Your task to perform on an android device: My friend Cole is inspired by the results I've achieved and wants to join me in in my workout plan, sharing him my progress report at coledbwpersonatest@gmail.com. 
Image 0: 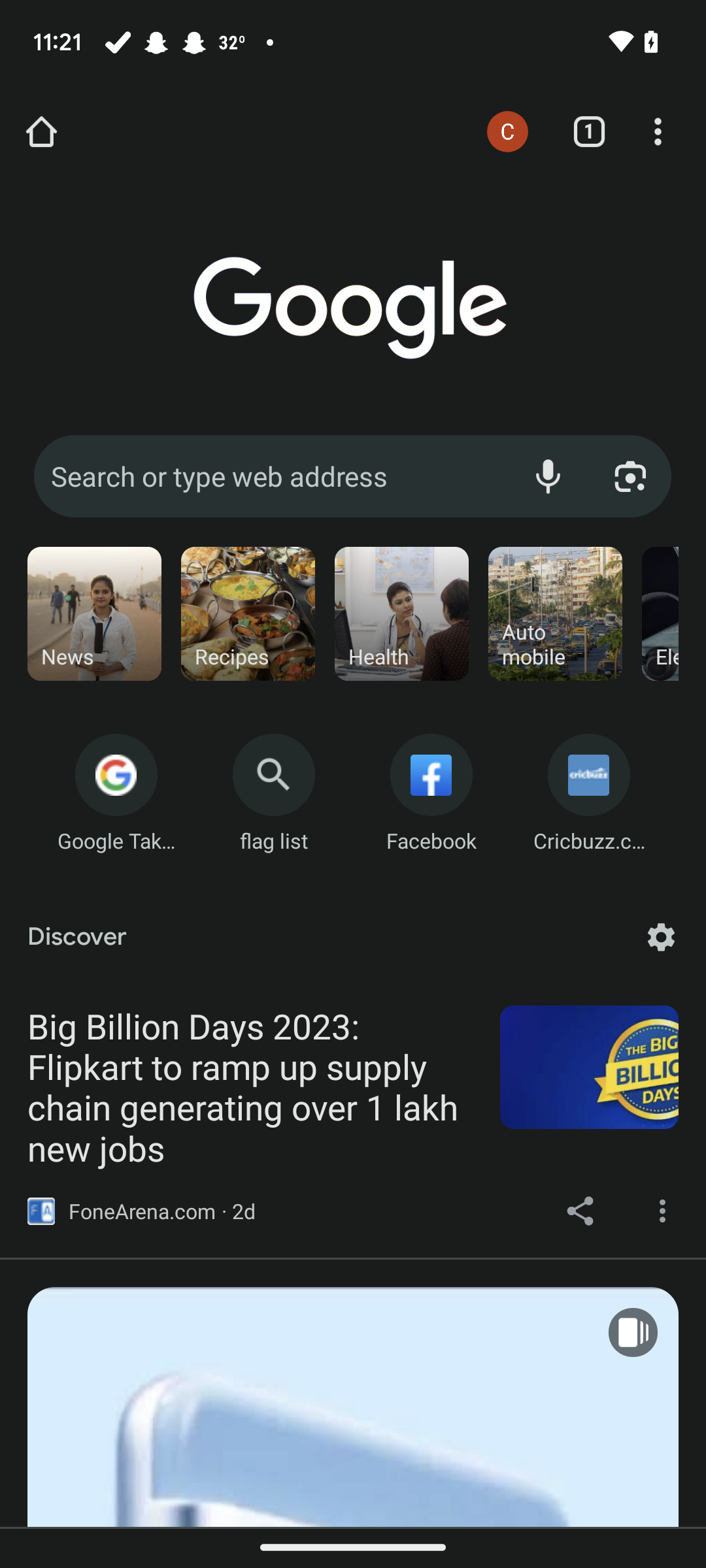
Open the home workout app
Step 0: open app "Home Workout"
Image 1: 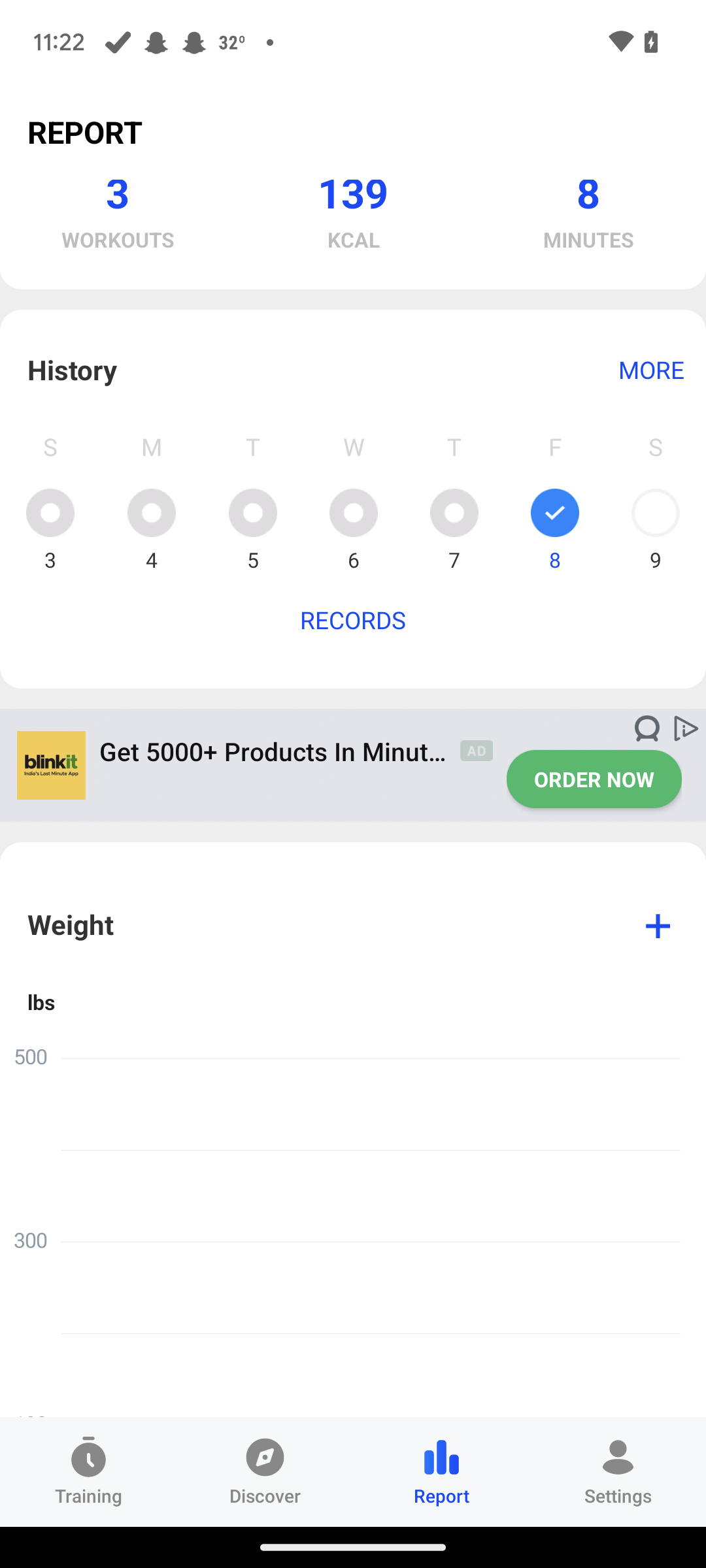
Click on the setting tab at the bottom of the screen
Step 1: click (618, 1472)
Image 2: 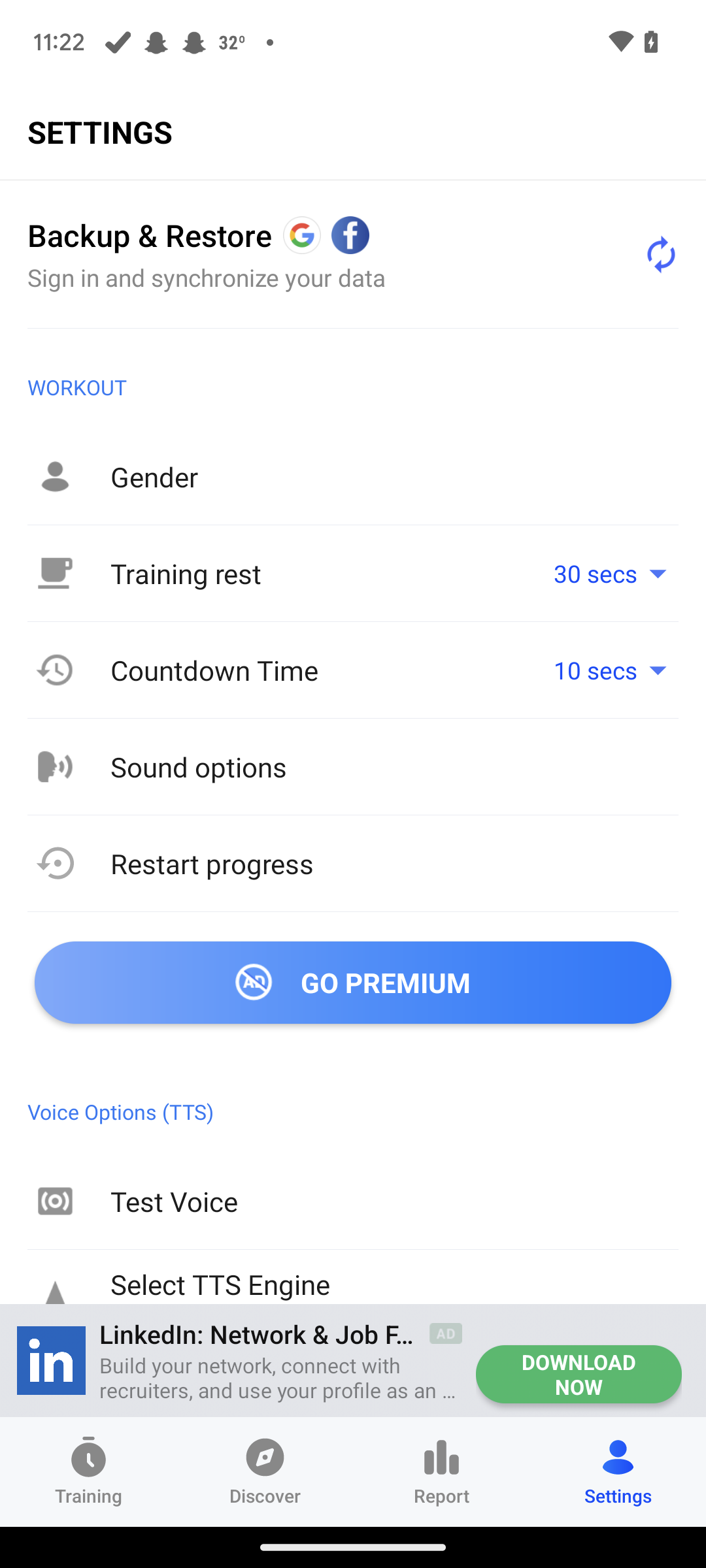
Swipe up the screen to view share button
Step 2: scroll down
Image 3: 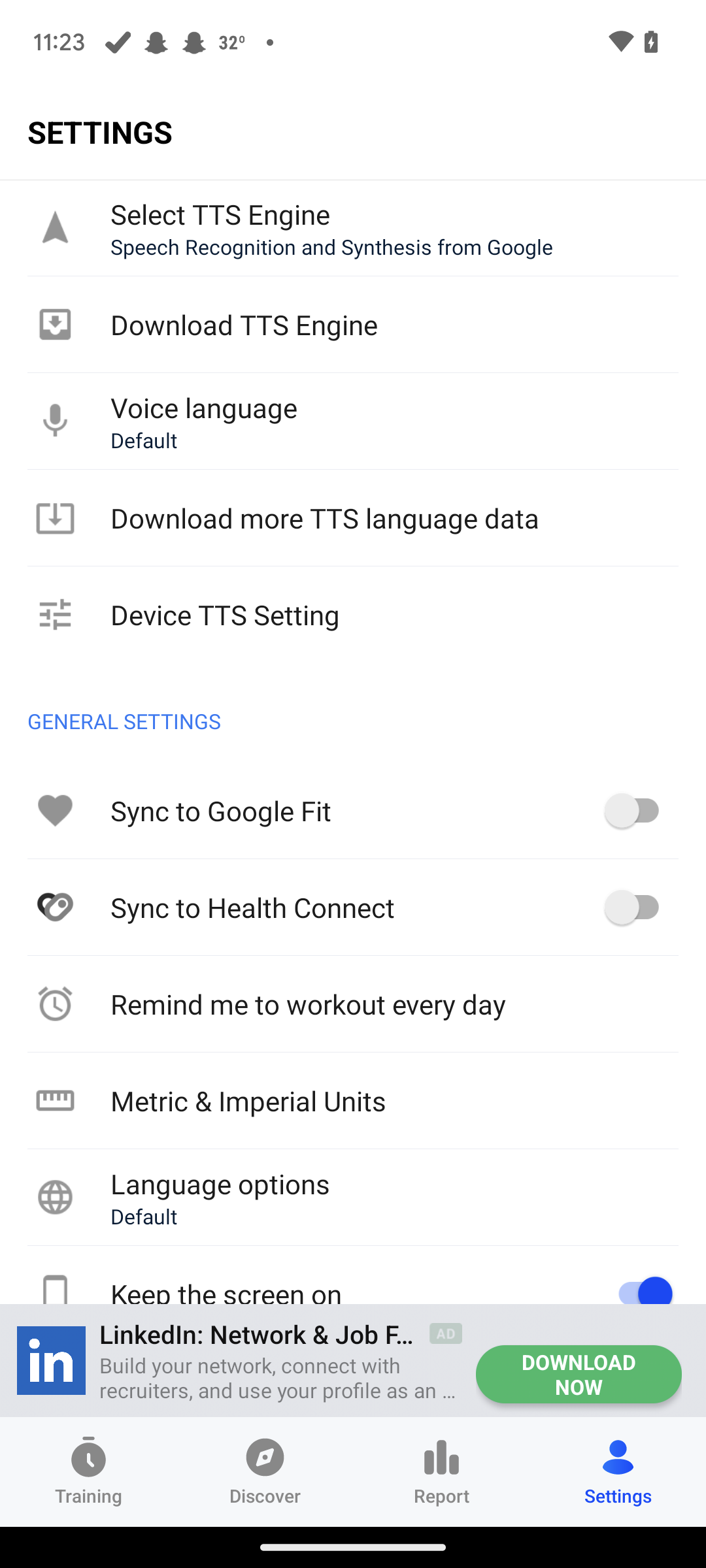
Swipe up the screen to view share button
Step 3: scroll down
Image 4: 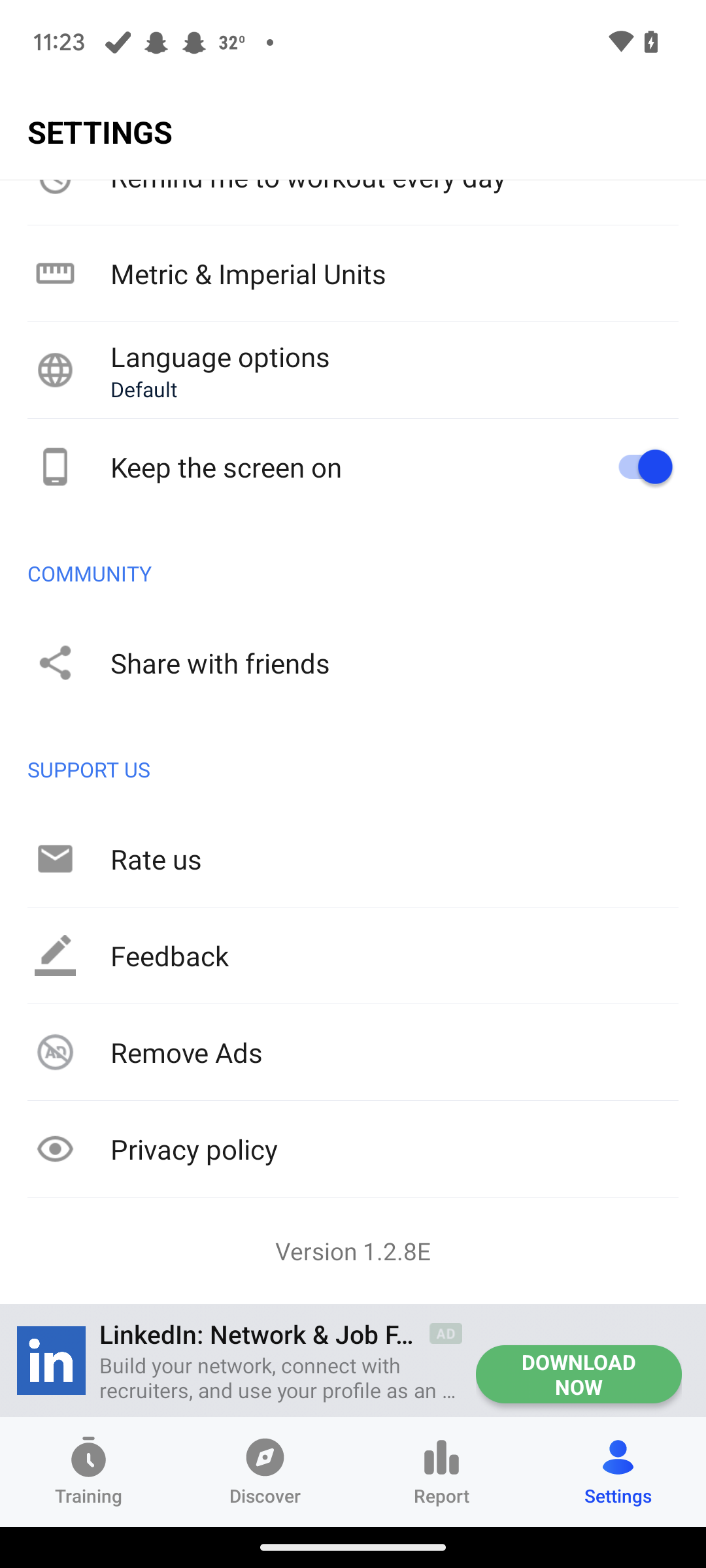
Click on the share with friends 
Step 4: click (386, 662)
Image 5: 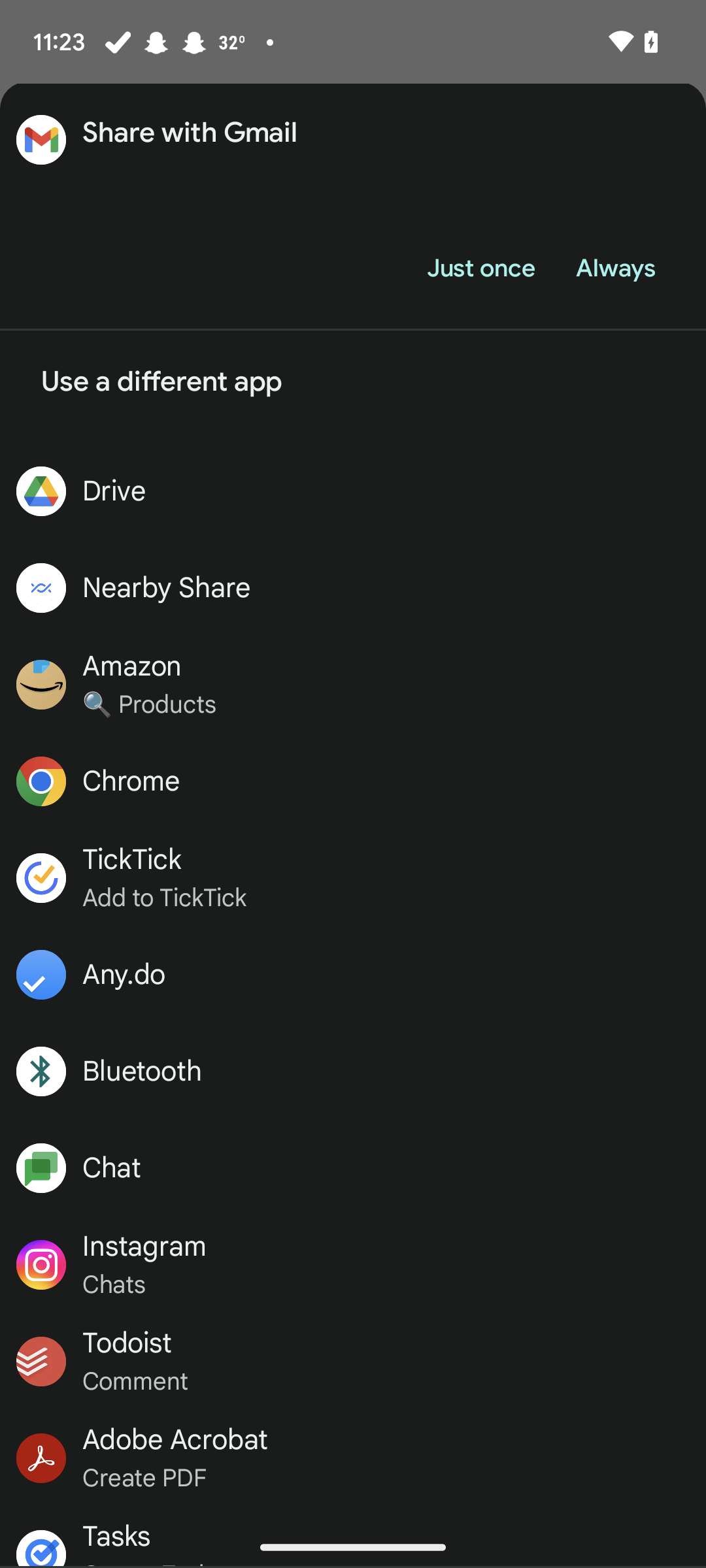
Click on the always button 
Step 5: click (614, 269)
Image 6: 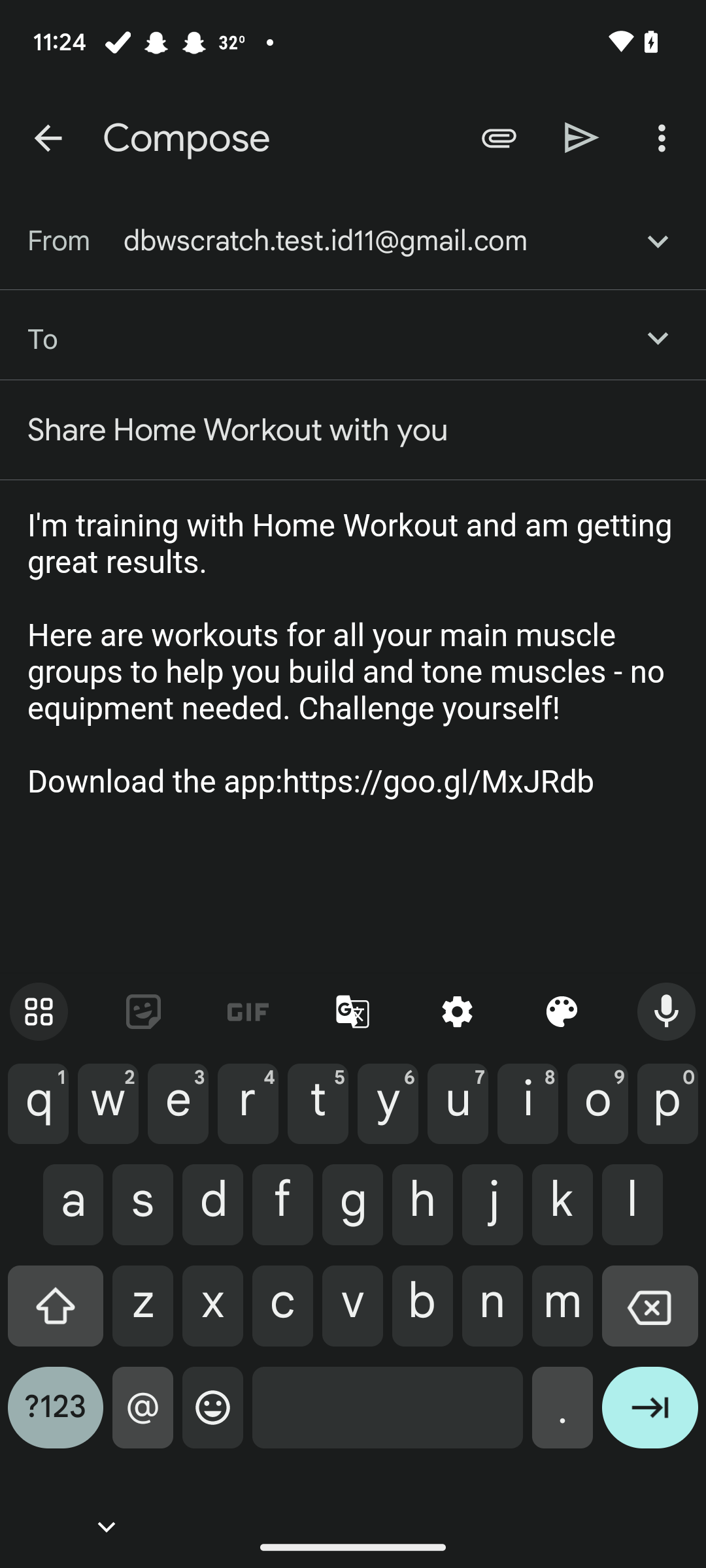
Enter the "to" email as coledbwpersonatest@gmail.com
Step 6: type "coledbwpersonatest@gmail.com"
Image 7: 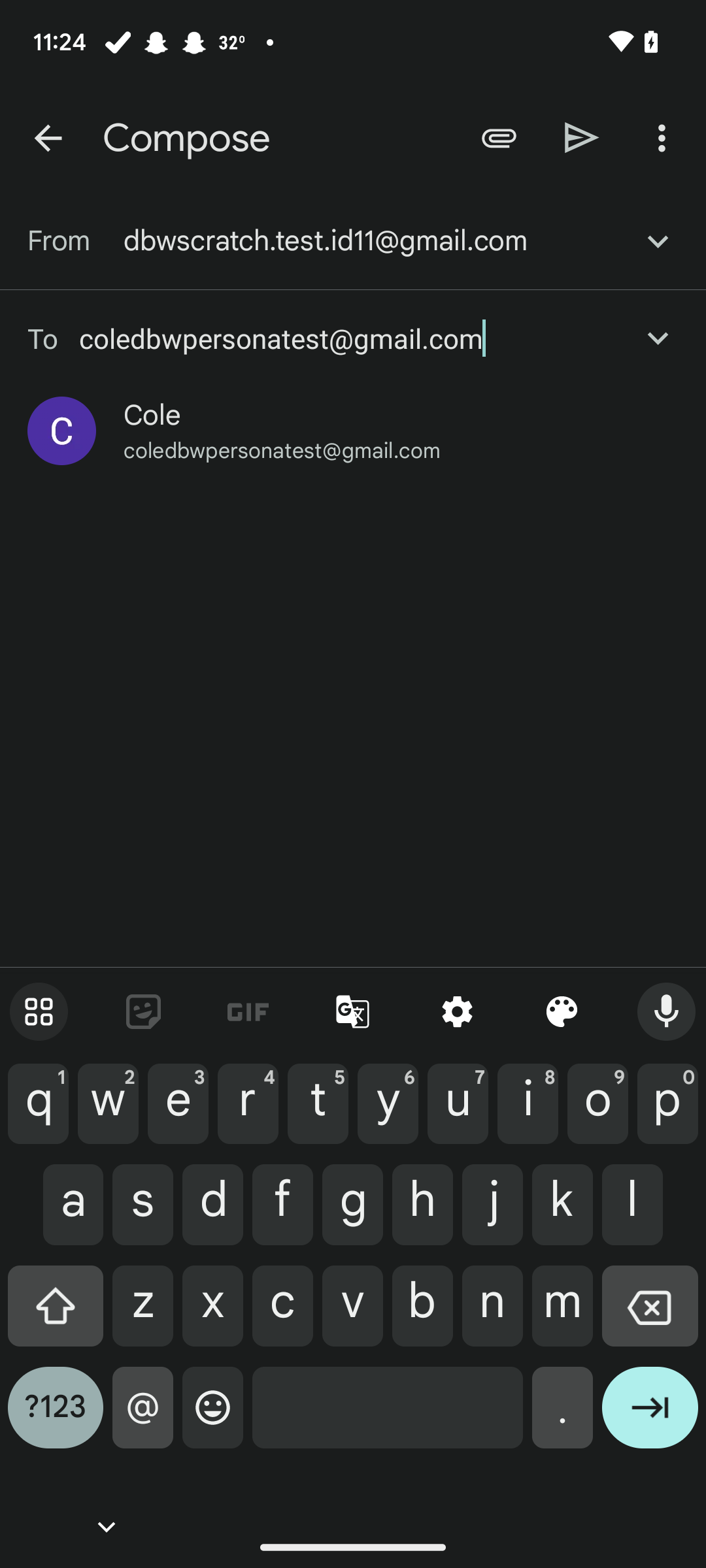
Click on the enter icon on the keyboard
Step 7: click (650, 1418)
Image 8: 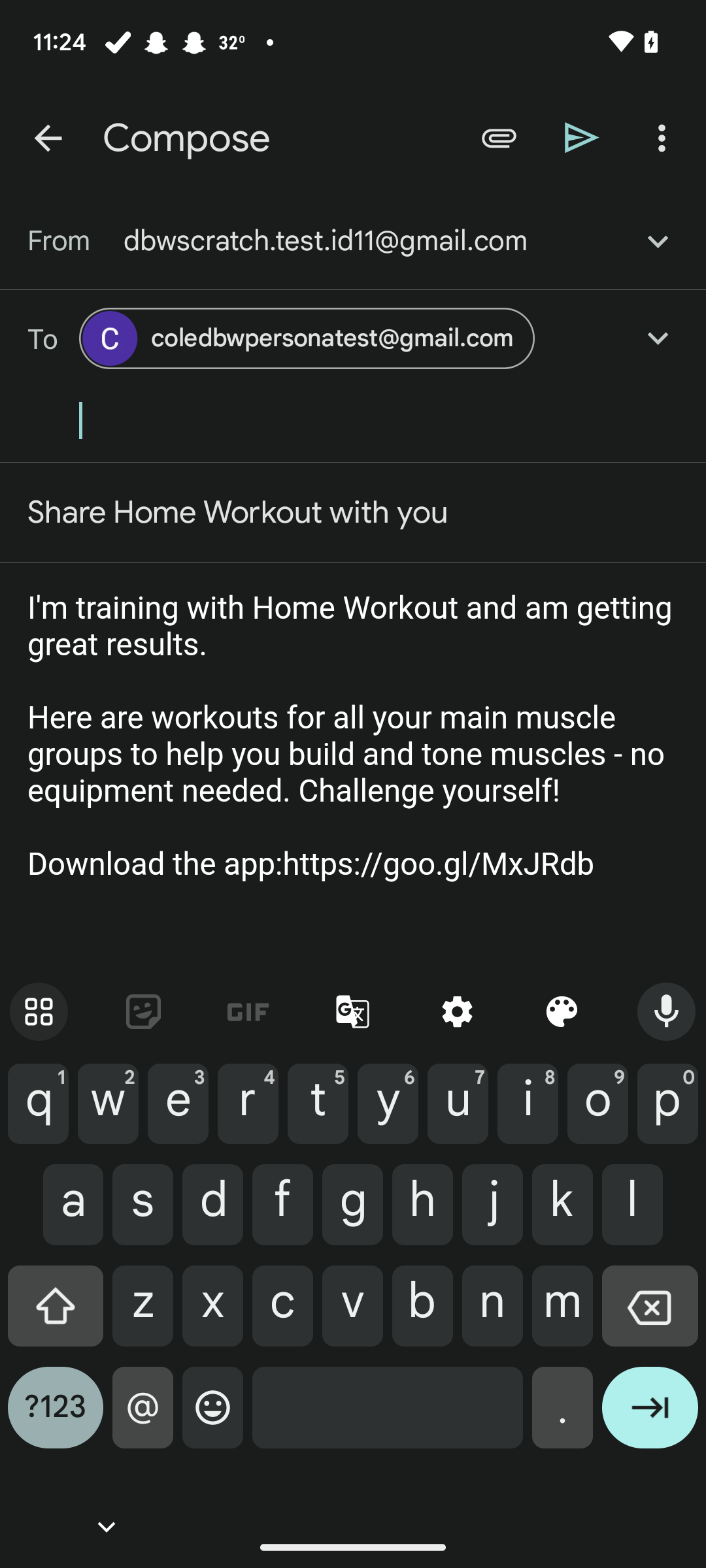
Click on the send icon at the top of the screen
Step 8: click (582, 138)